Your task to perform on an android device: I want to delete my favorite museum folder
Image 0: 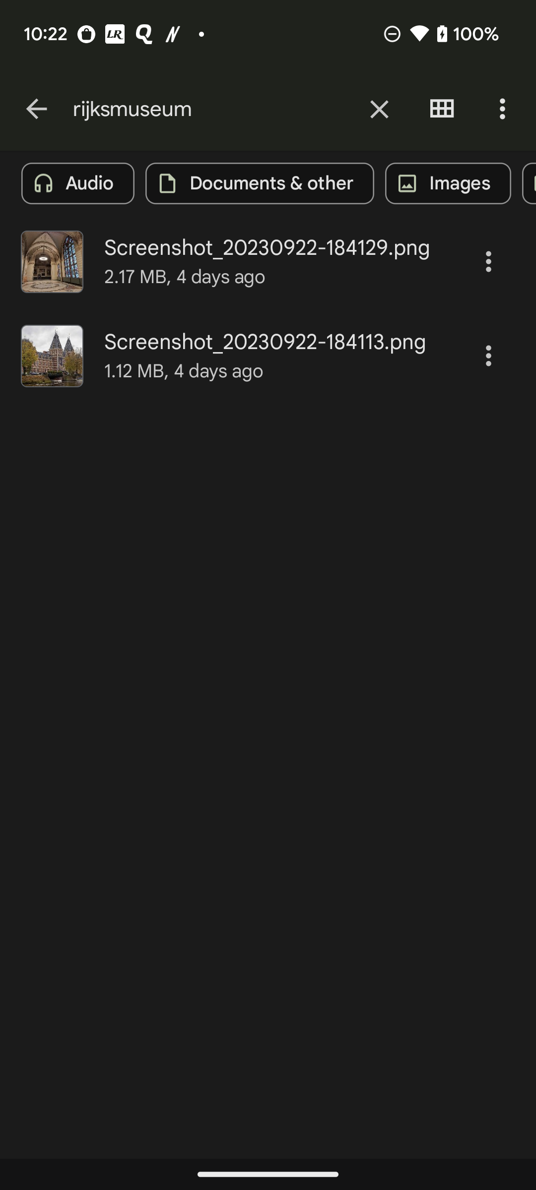
Go back to the screen
Step 0: press back button
Image 1: 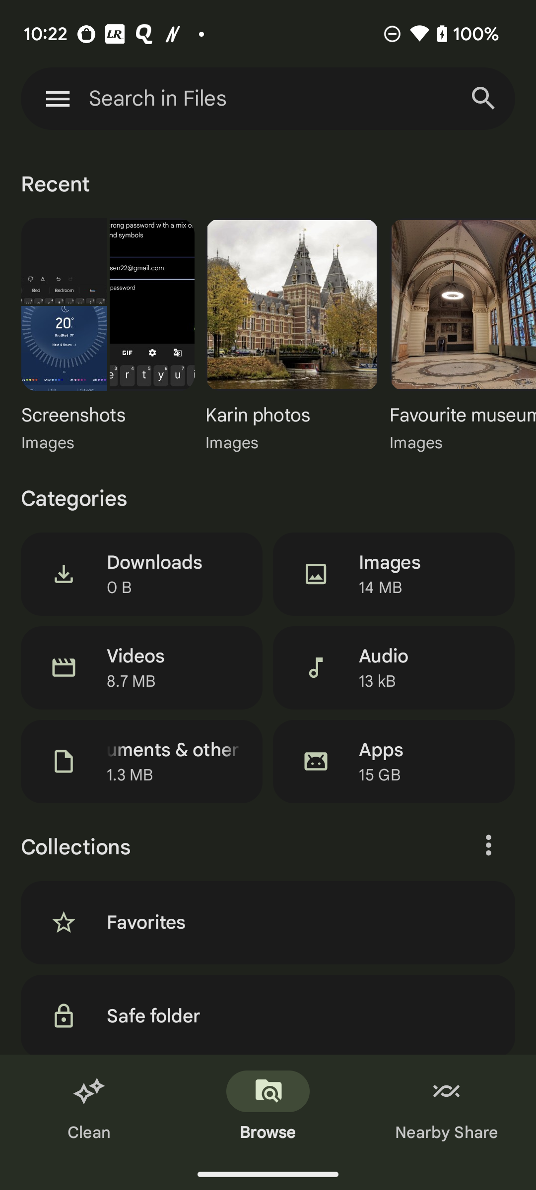
Scroll up to view the Internal Storage option
Step 1: scroll down
Image 2: 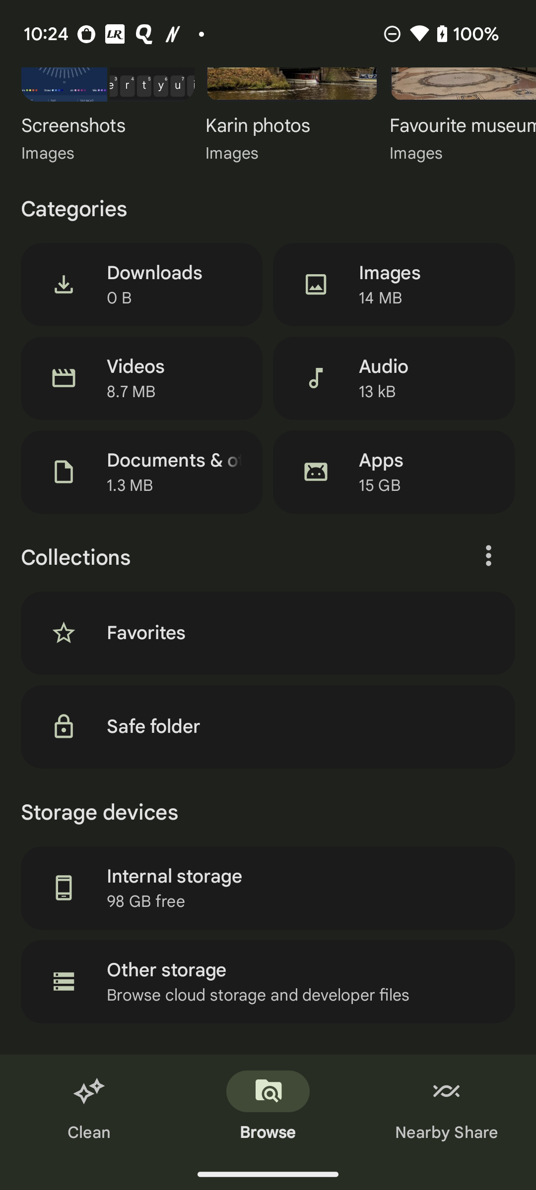
Click on the Internal Storage option
Step 2: click (252, 909)
Image 3: 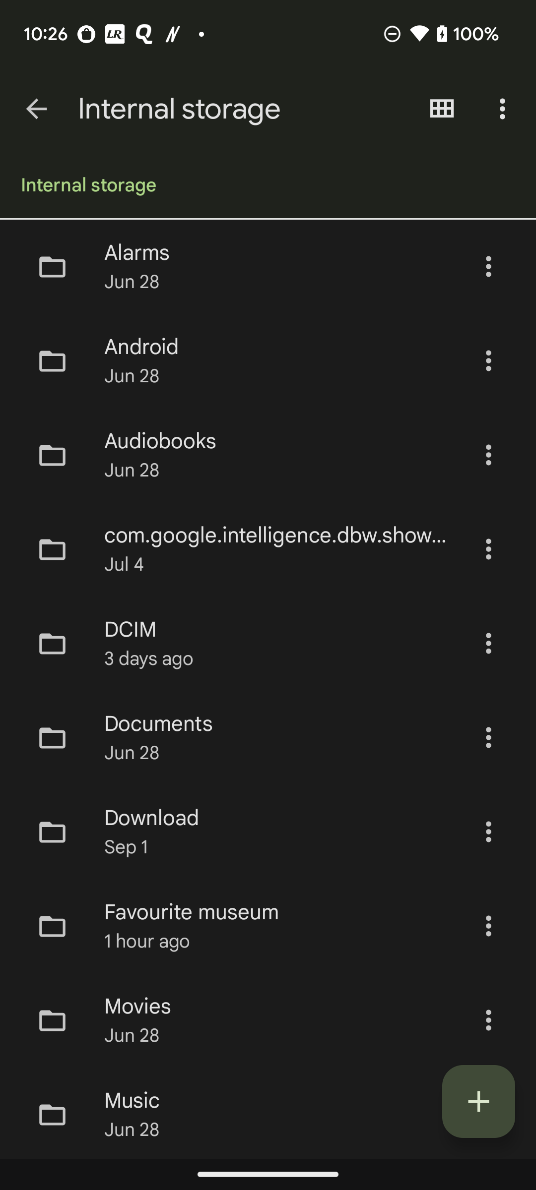
Click on the three dots of Favourite museum folder
Step 3: click (488, 926)
Image 4: 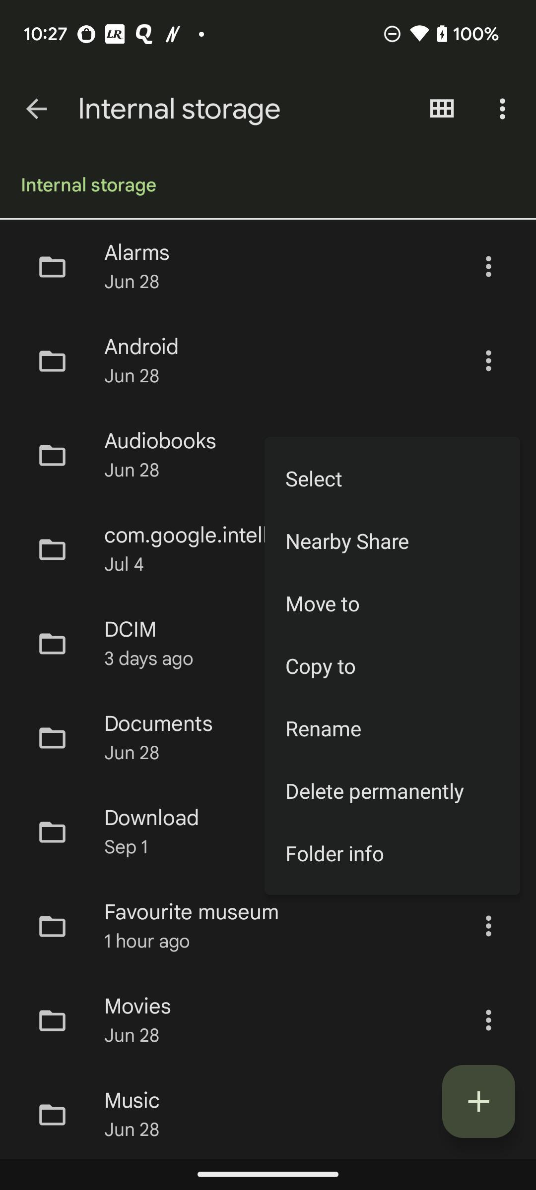
Click on the Delete permanently option 
Step 4: click (392, 790)
Image 5: 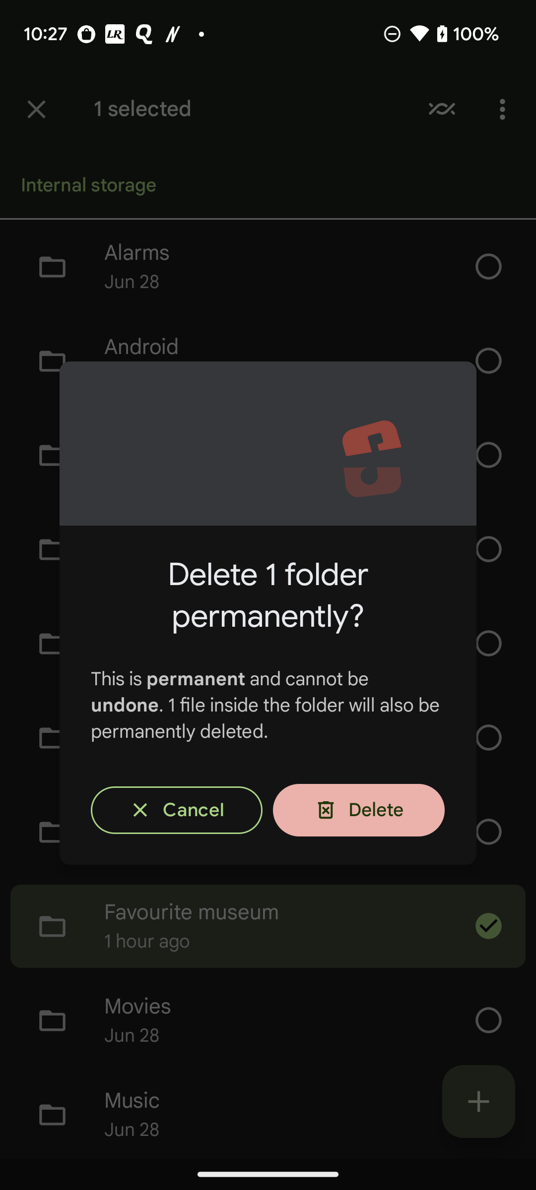
Click on the Delete option 
Step 5: click (358, 810)